Your task to perform on an android device: I want to open the previously created document called Untitled document
Image 0: 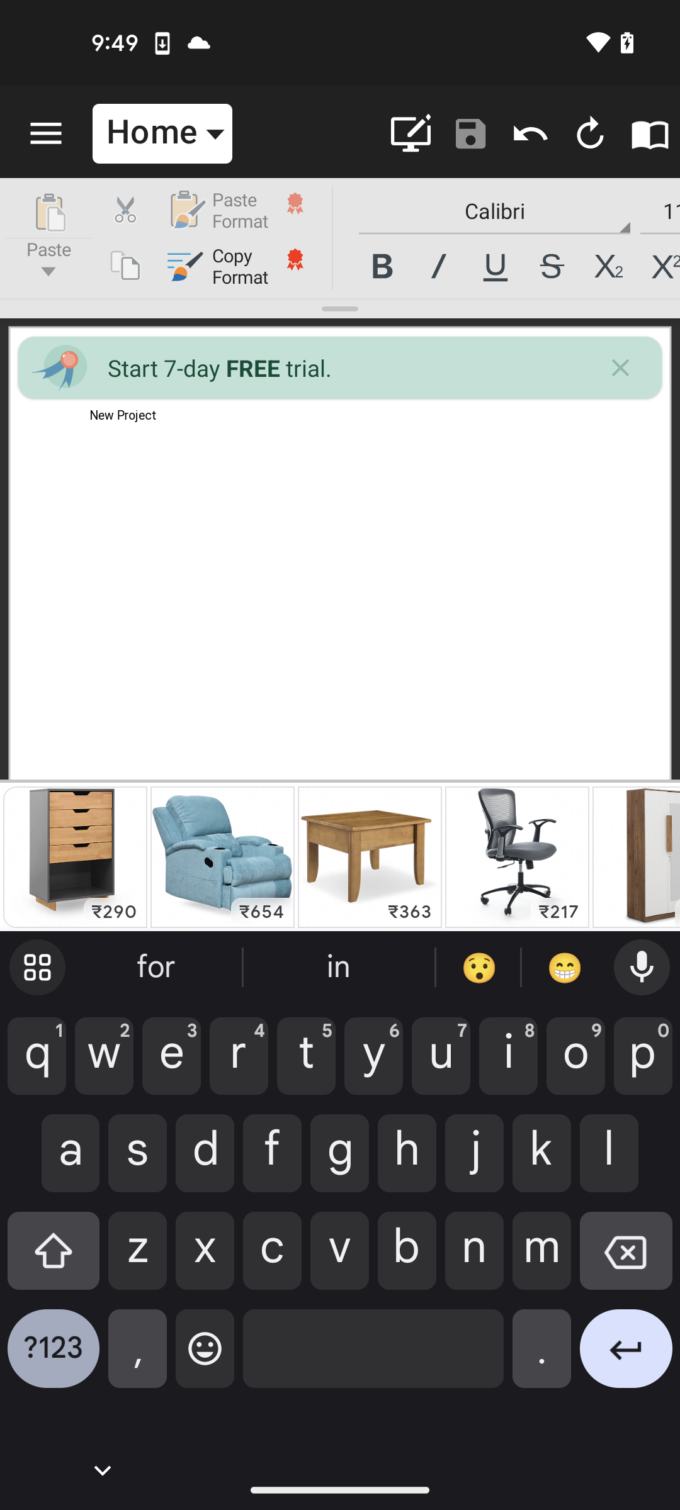
go back
Step 0: press back button
Image 1: 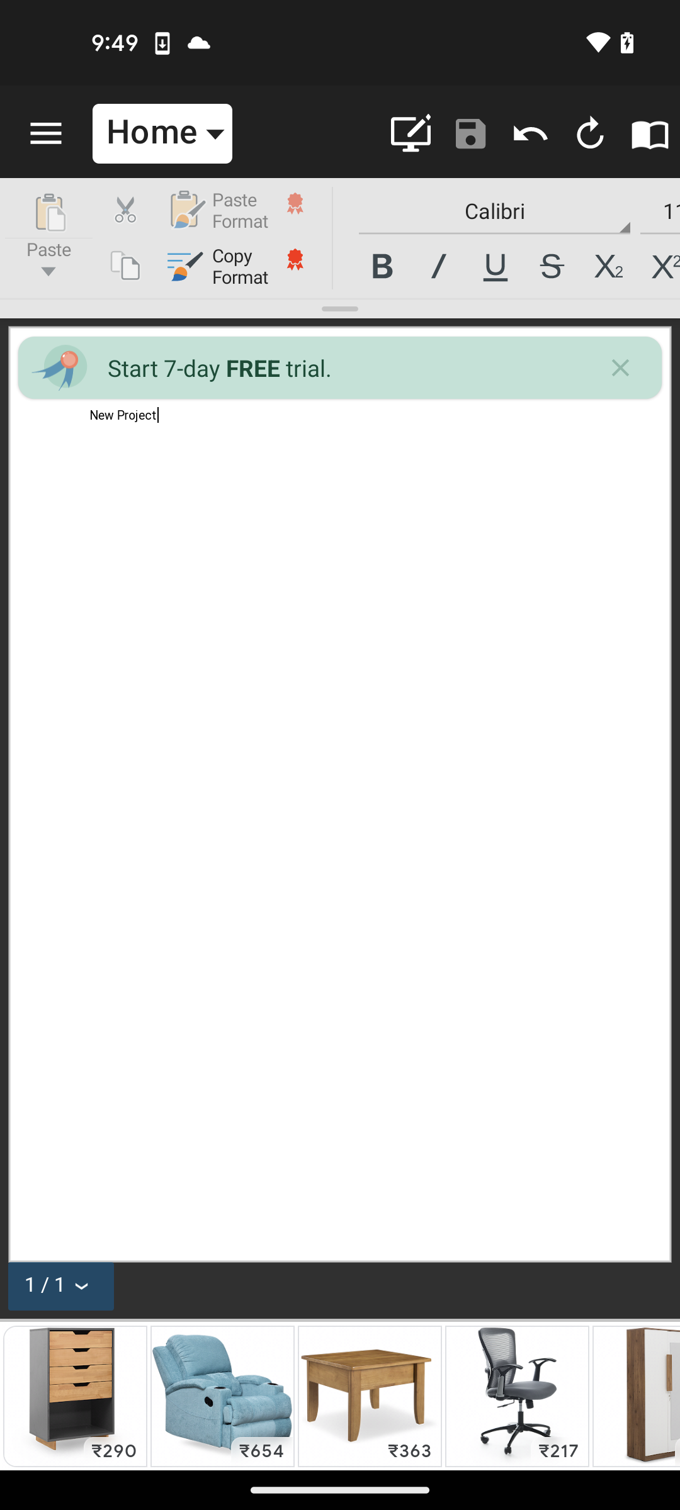
go back again
Step 1: press back button
Image 4: 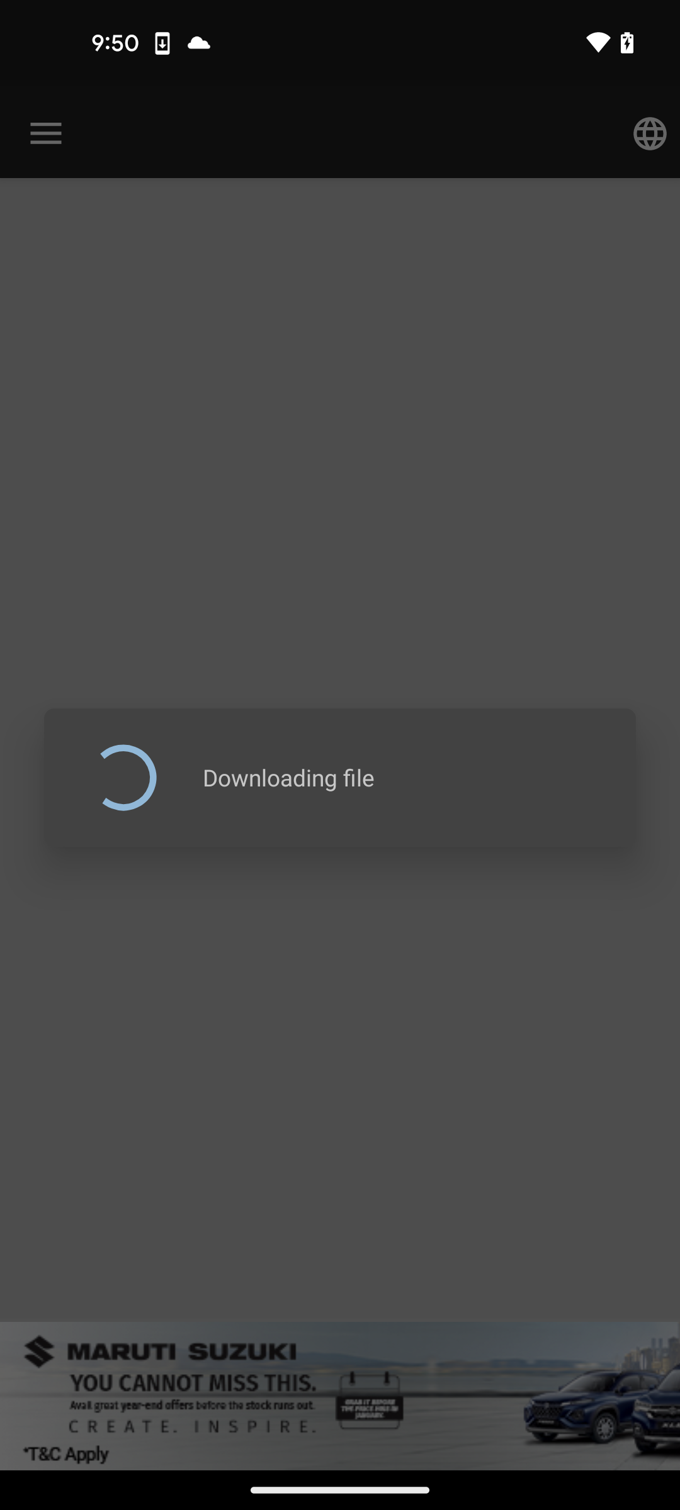
click on Untitled document
Step 4: wait